Your task to perform on an android device: I'd like to see the product details of the Free shipping 380w Power Washer Washing Machine in the DHgate app.
Image 0: 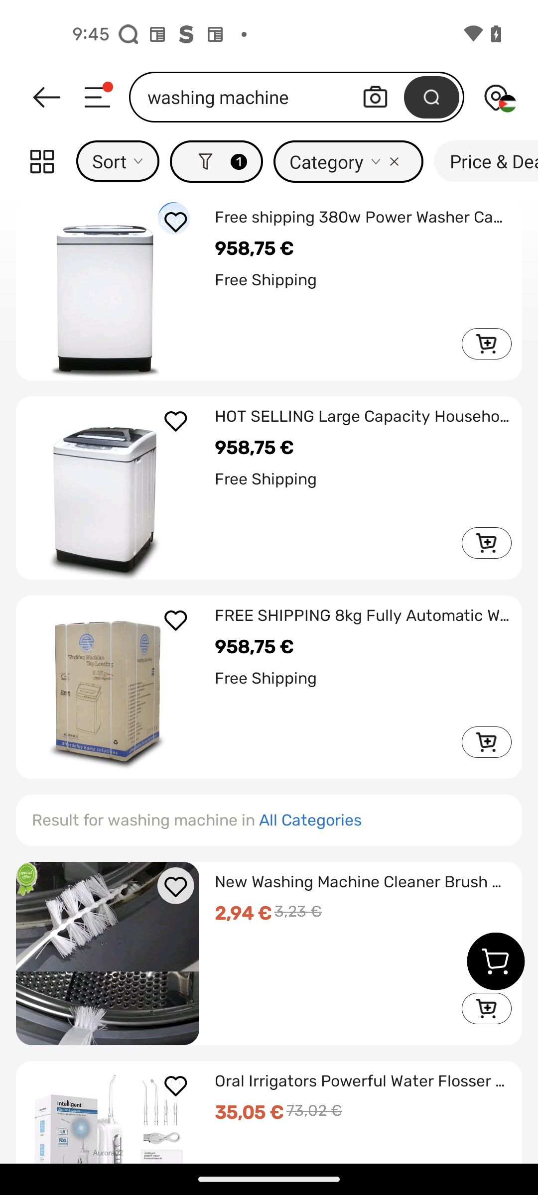
Open the first searched result
Step 0: click (126, 299)
Image 1: 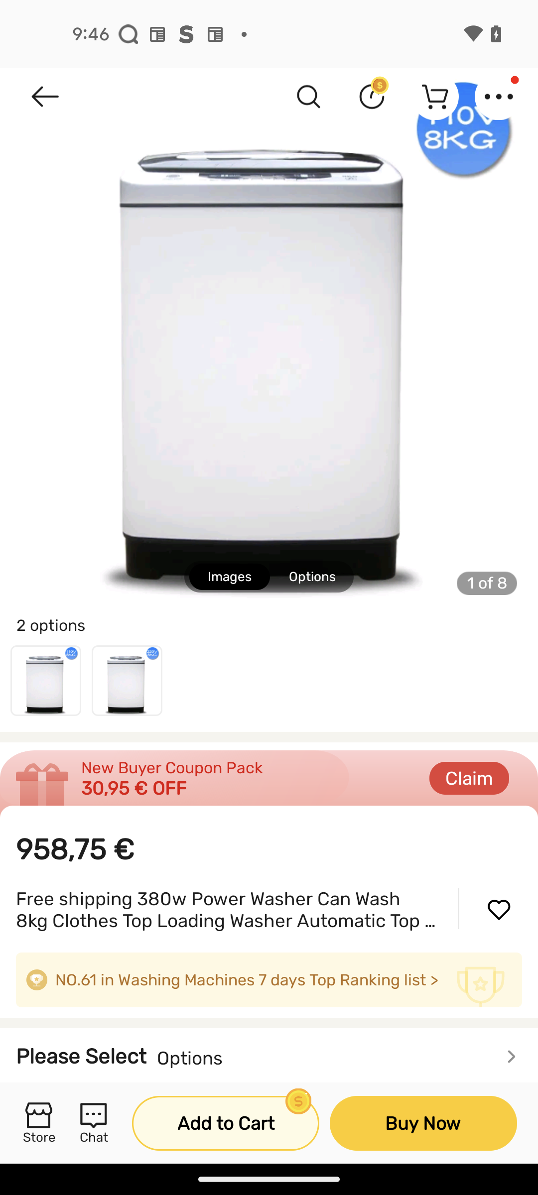
Swipe up to view description
Step 1: scroll down